Your task to perform on an android device: In the Furlenco app,  Abstract Energy Fabric Accent chair with Footstool in spicy mustard color to compare the price of the wooden chair  with others.
Image 0: 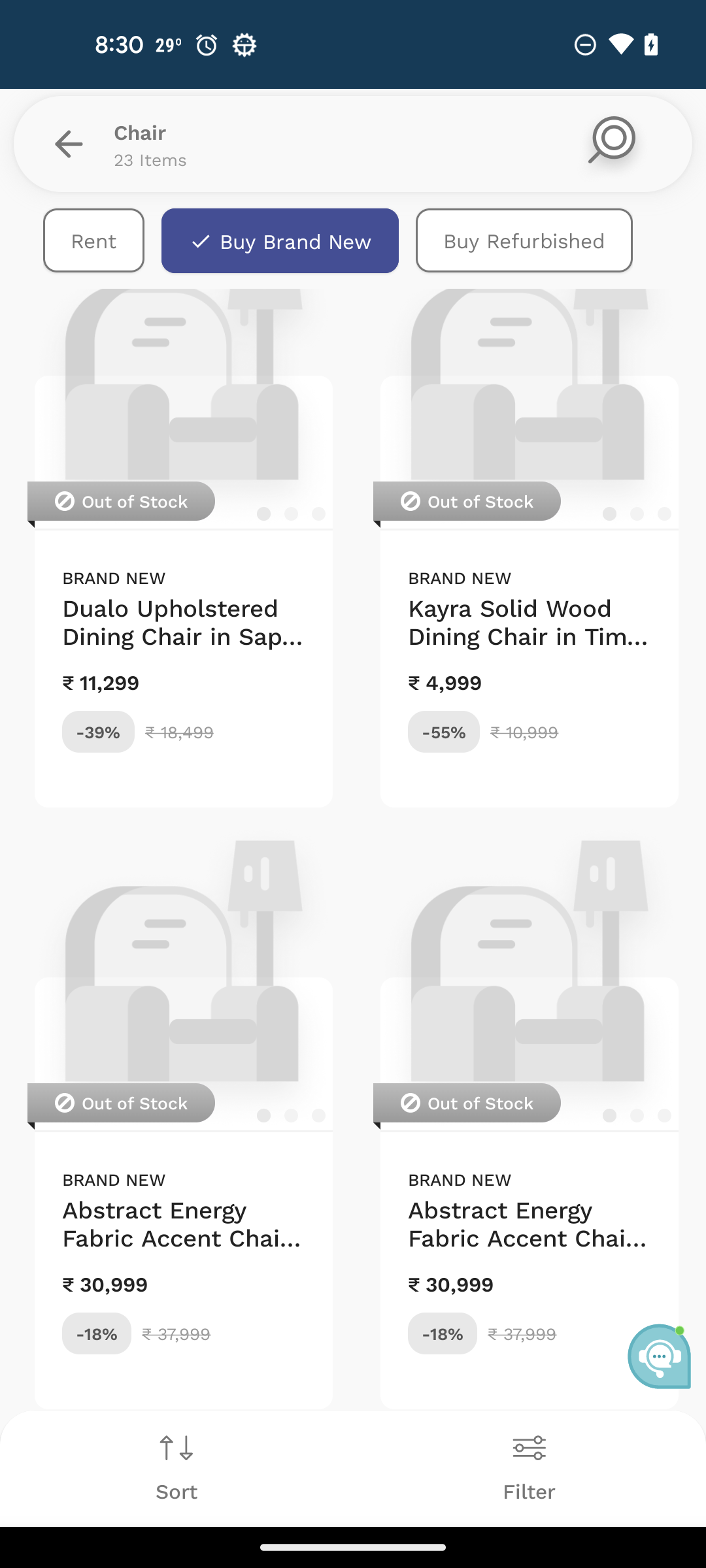
Click on the Abstract Energy Fabric Accent chair with Footstool in spicy mustard color 
Step 0: click (183, 976)
Image 1: 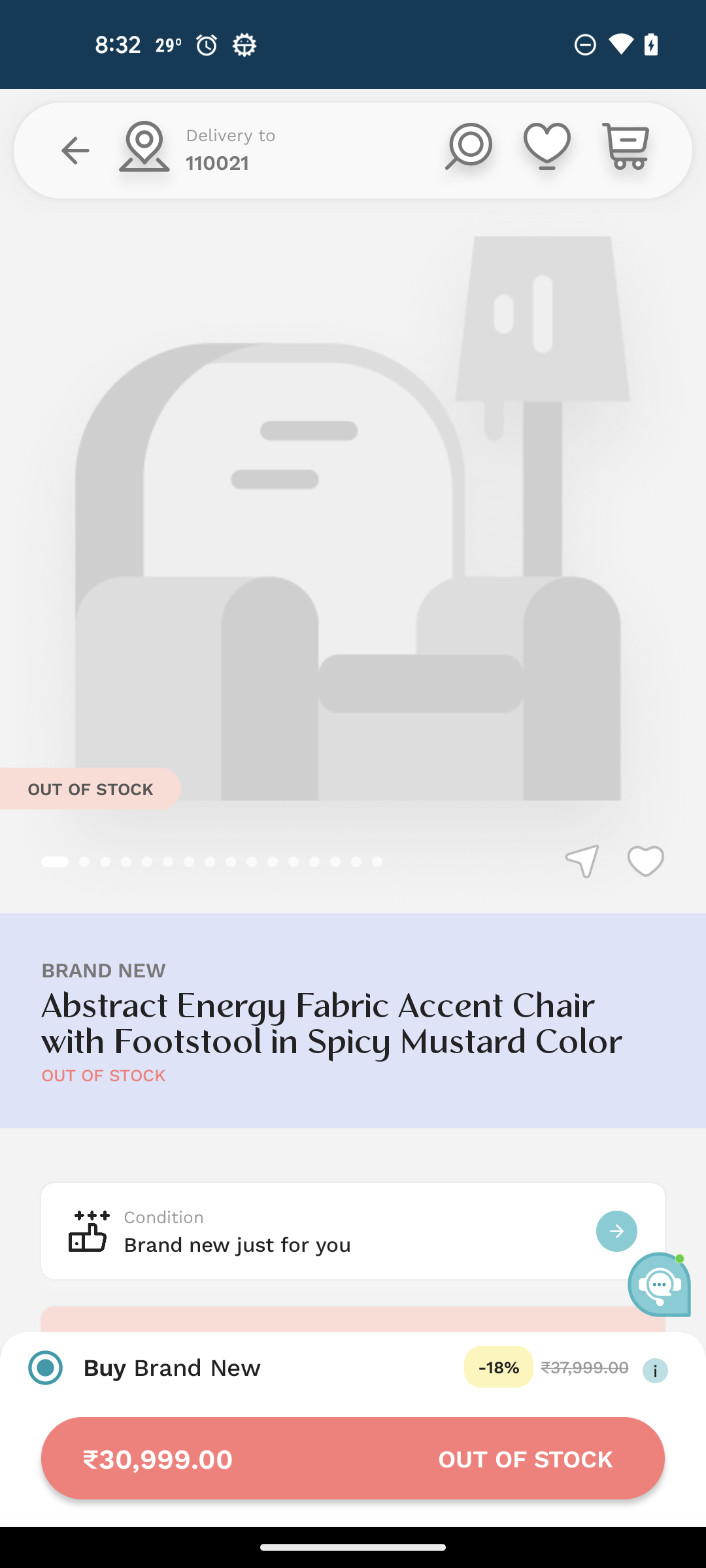
Swipe up to see the compare option
Step 1: scroll down
Image 2: 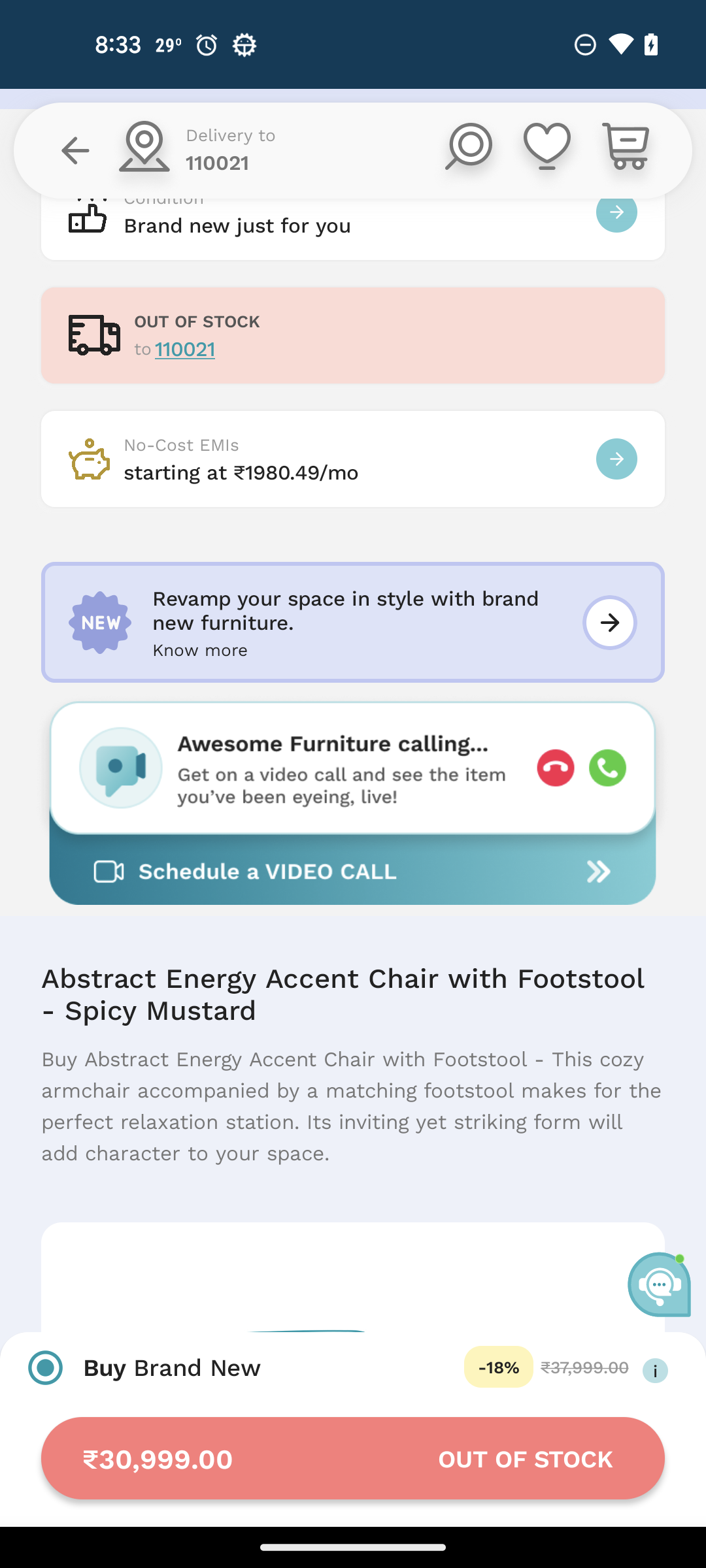
Swipe up to see the compare option
Step 2: scroll down
Image 3: 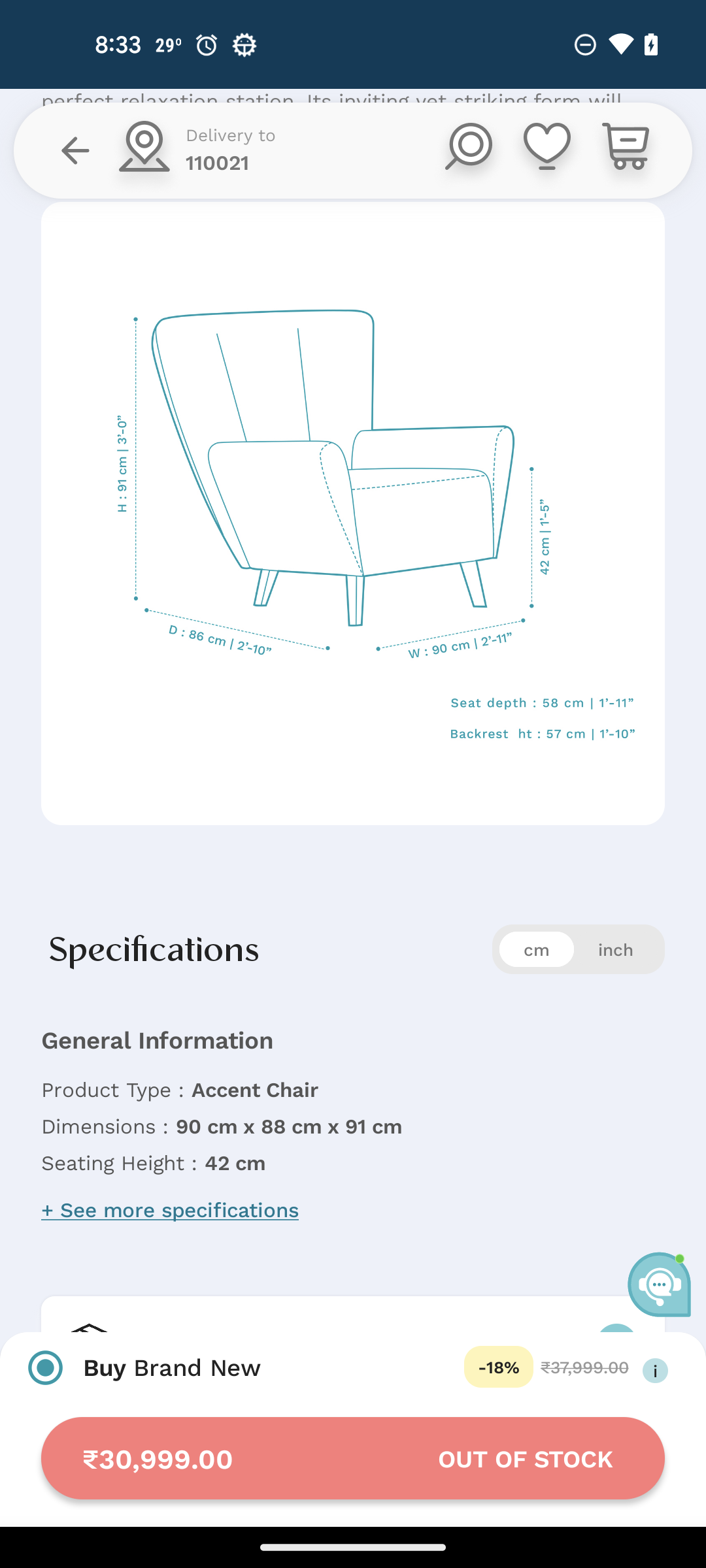
Swipe up to see the compare option
Step 3: scroll down
Image 5: 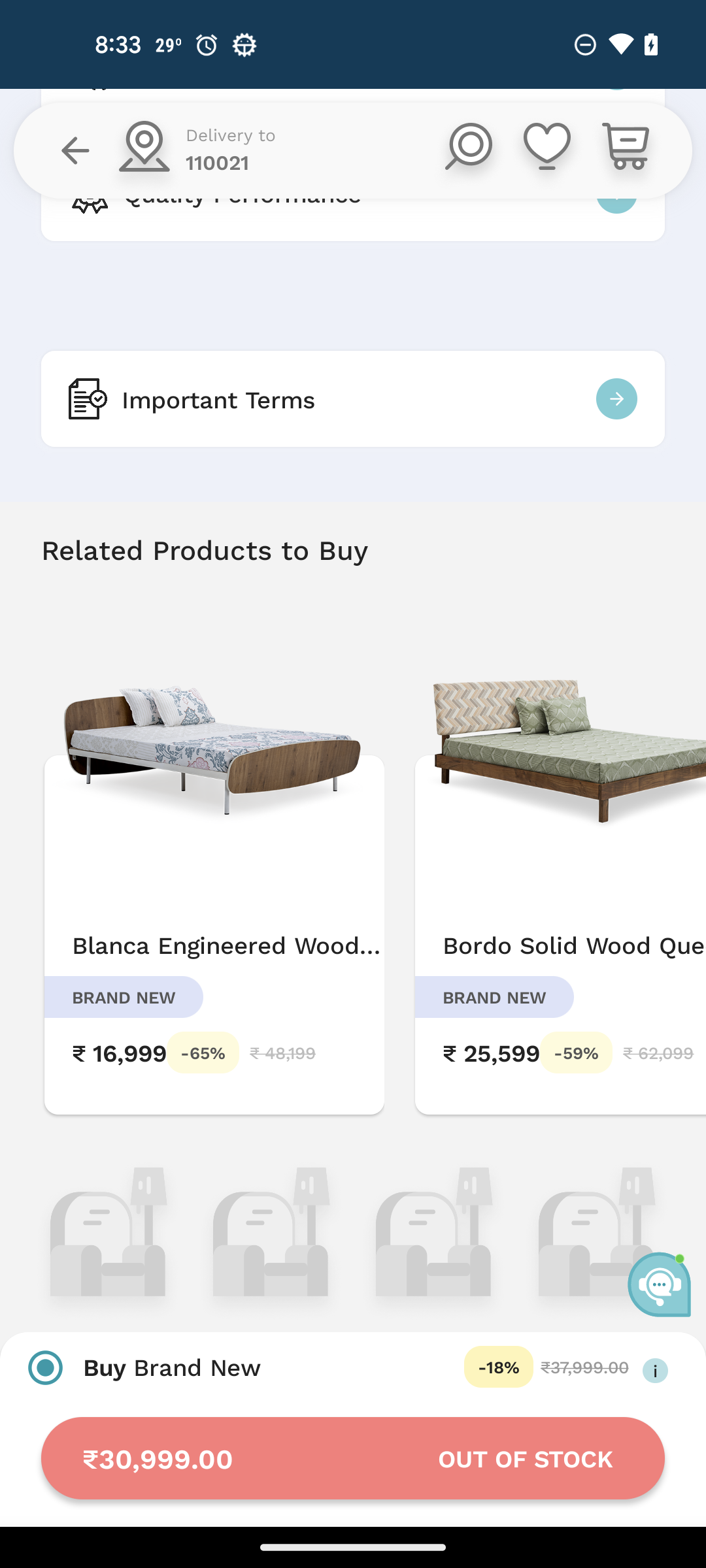
Swipe up to see the compare option
Step 5: scroll down